Your task to perform on an android device: In the Strava app, Share your tracking data with dbwscratch.test.id2@gmail.com via gmail
Image 1: 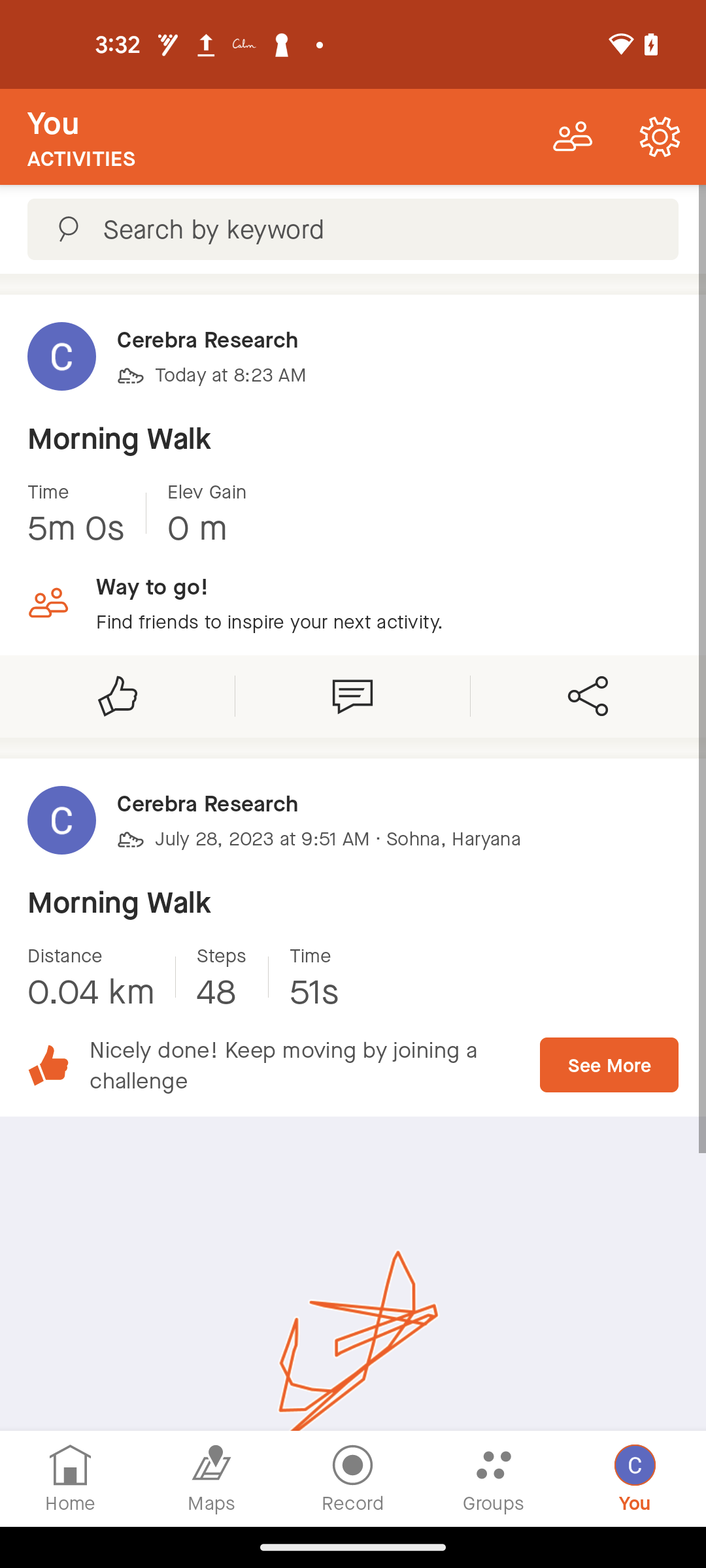
Click on the Share button
Step 1: click (588, 696)
Image 2: 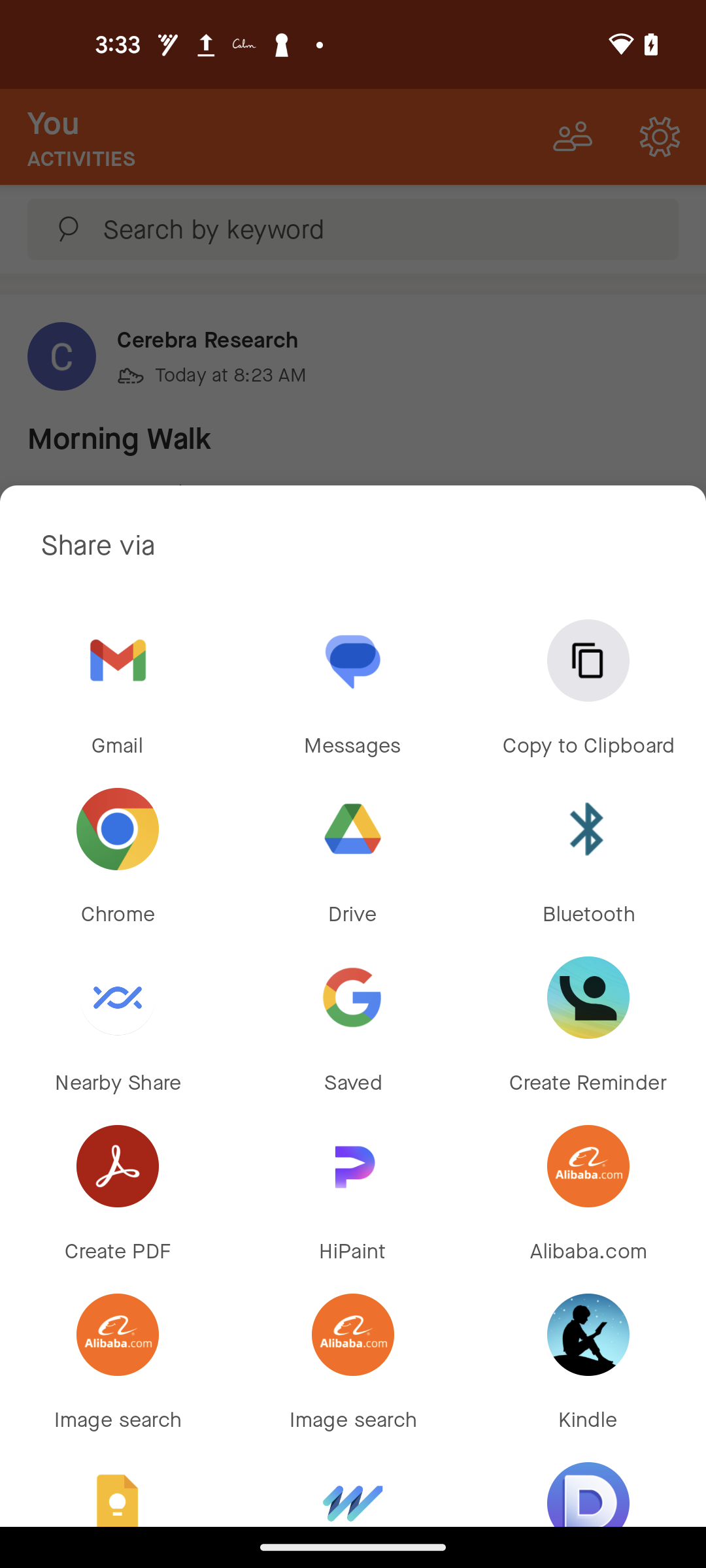
Click on the Gmail icon
Step 2: click (118, 660)
Image 3: 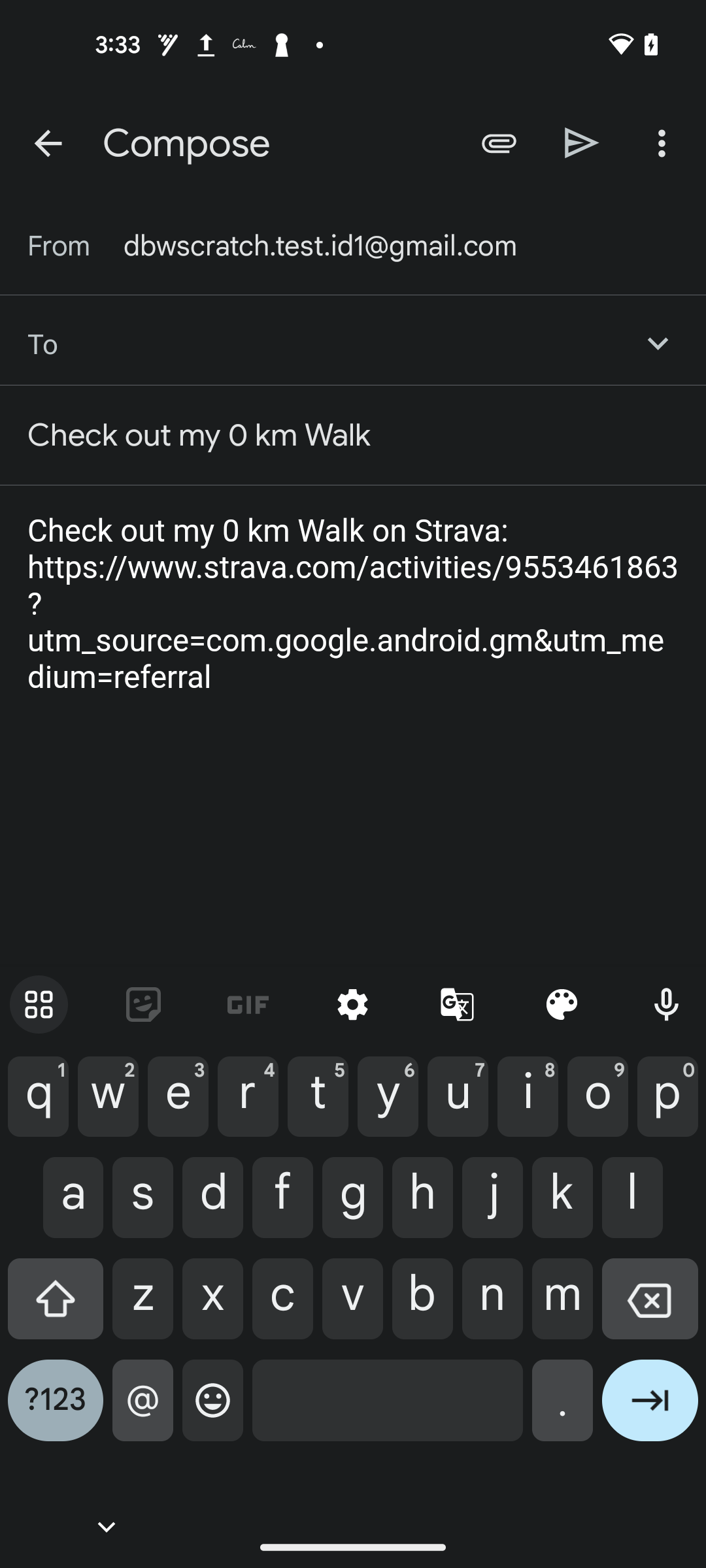
Type dbwscratch.test.id2@gmail.com
Step 3: type "dbwscratch.test.id2@gmail.com"
Image 4: 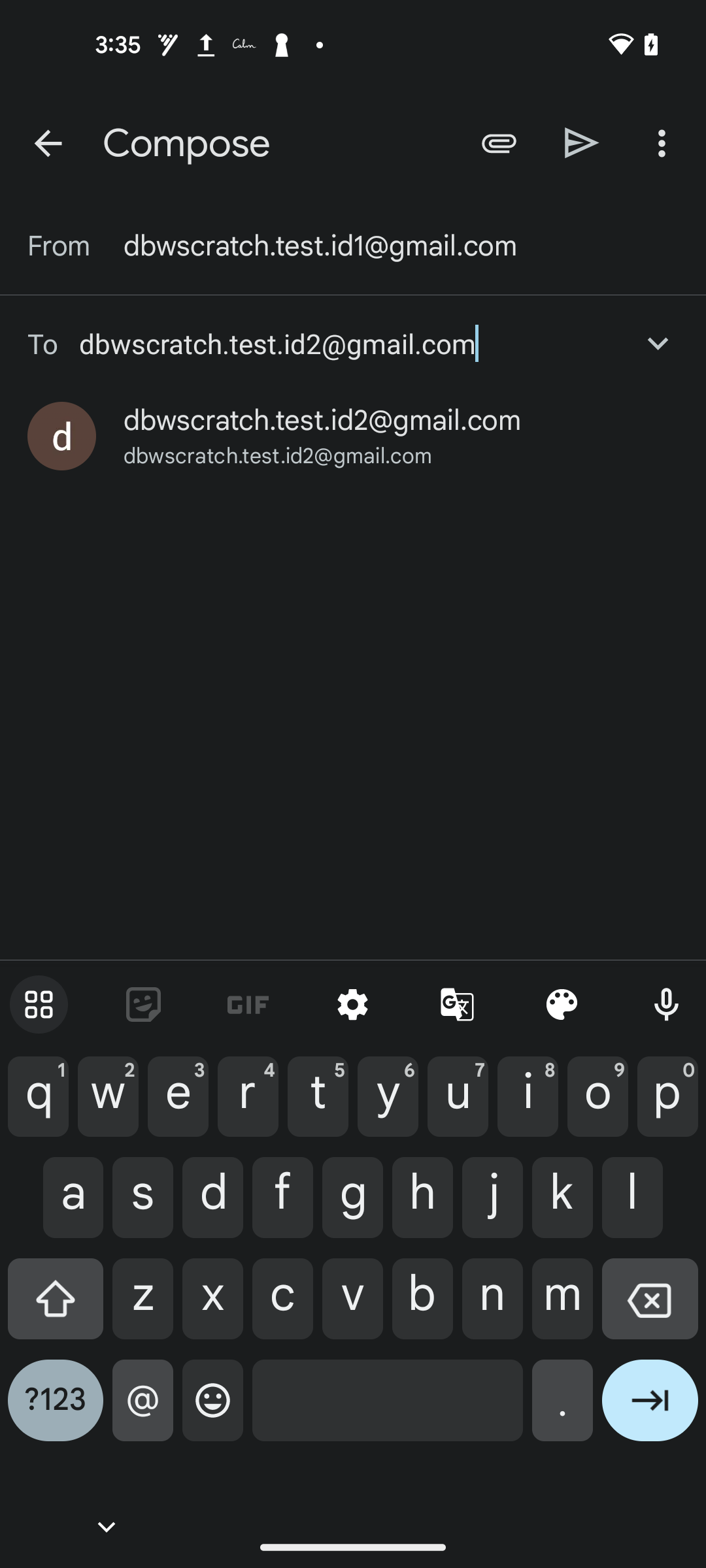
Click on the Send icon
Step 4: click (582, 142)